Your task to perform on an android device: Save the Berlin Marriott Hotel on the Agoda app for my Berlin trip.
Image 0: 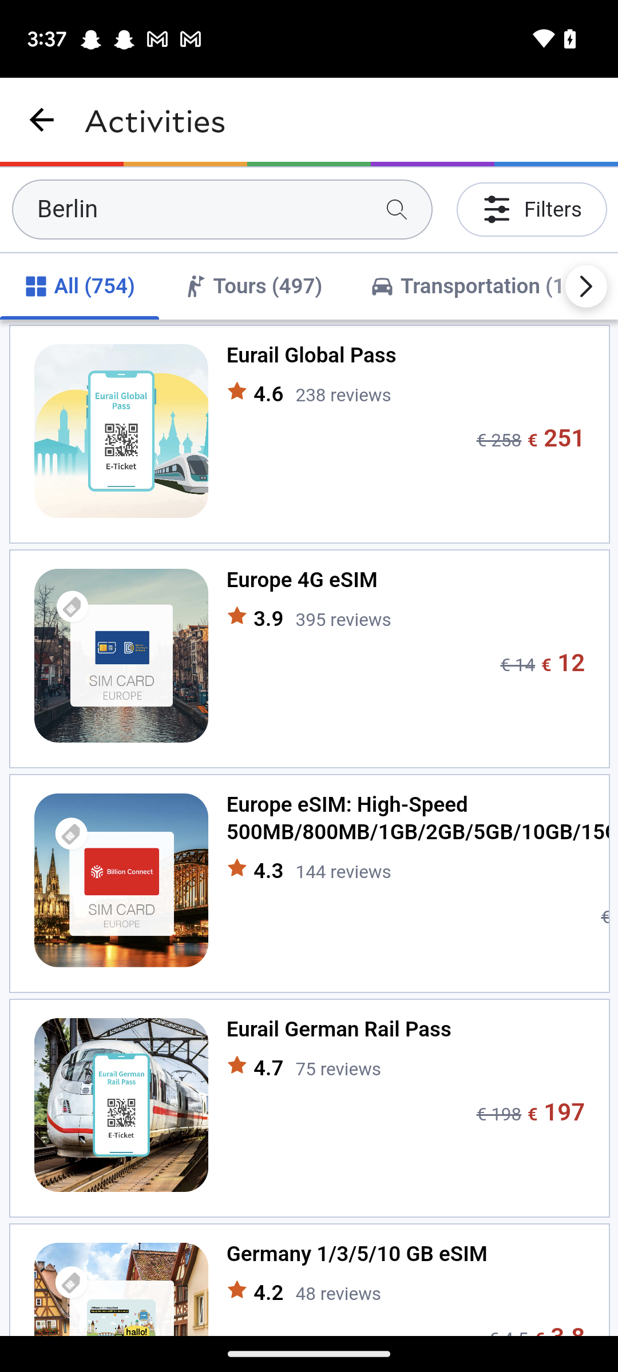
Go back to the home screen of the app.
Step 0: press back button
Image 1: 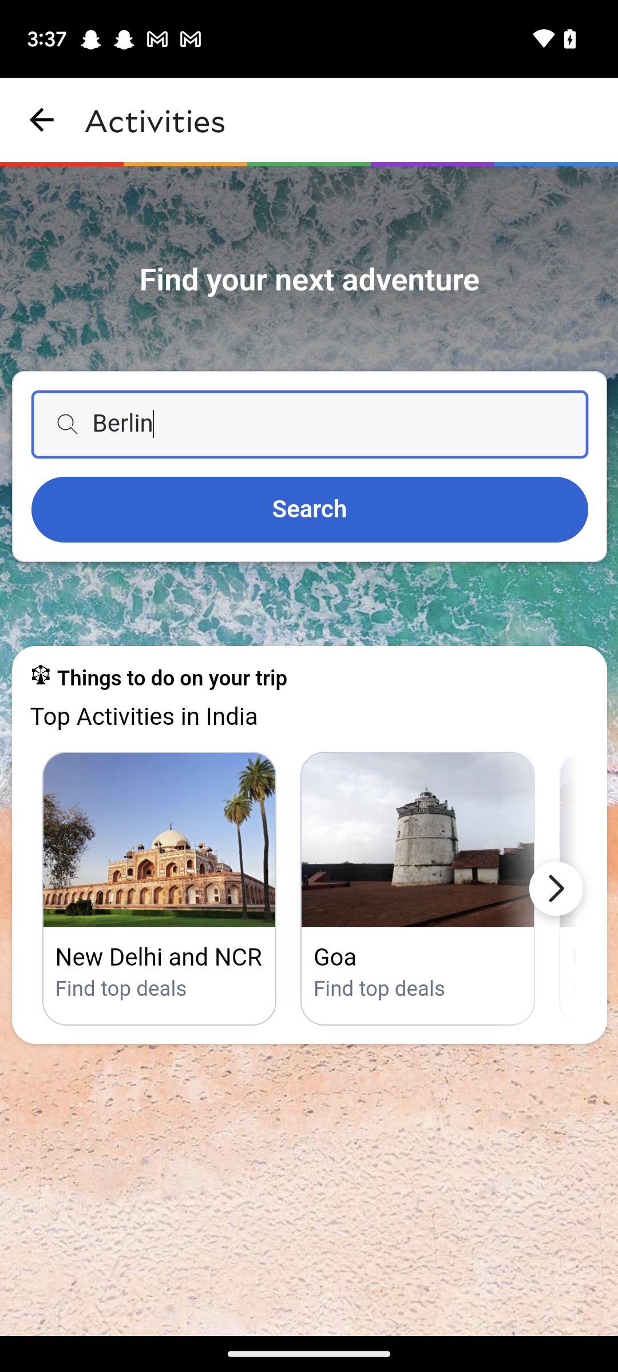
Go back to the home screen of the app.
Step 1: press back button
Image 2: 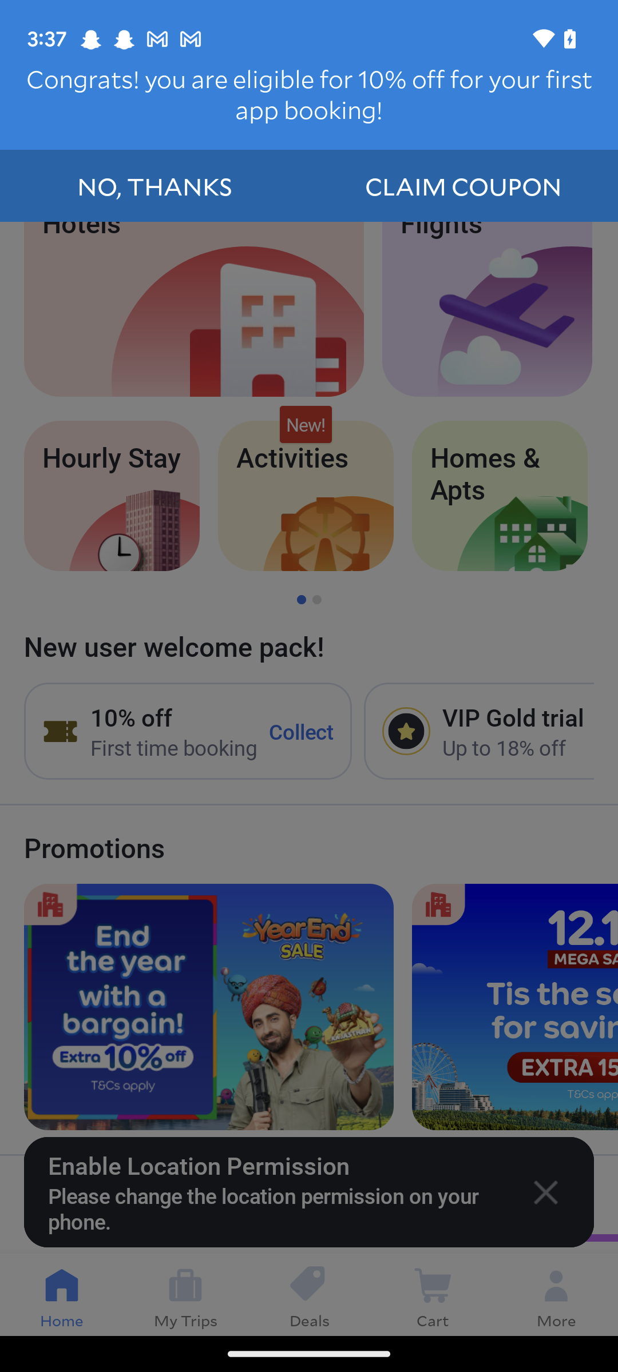
Go back to the home screen of the app.
Step 2: wait
Image 3: 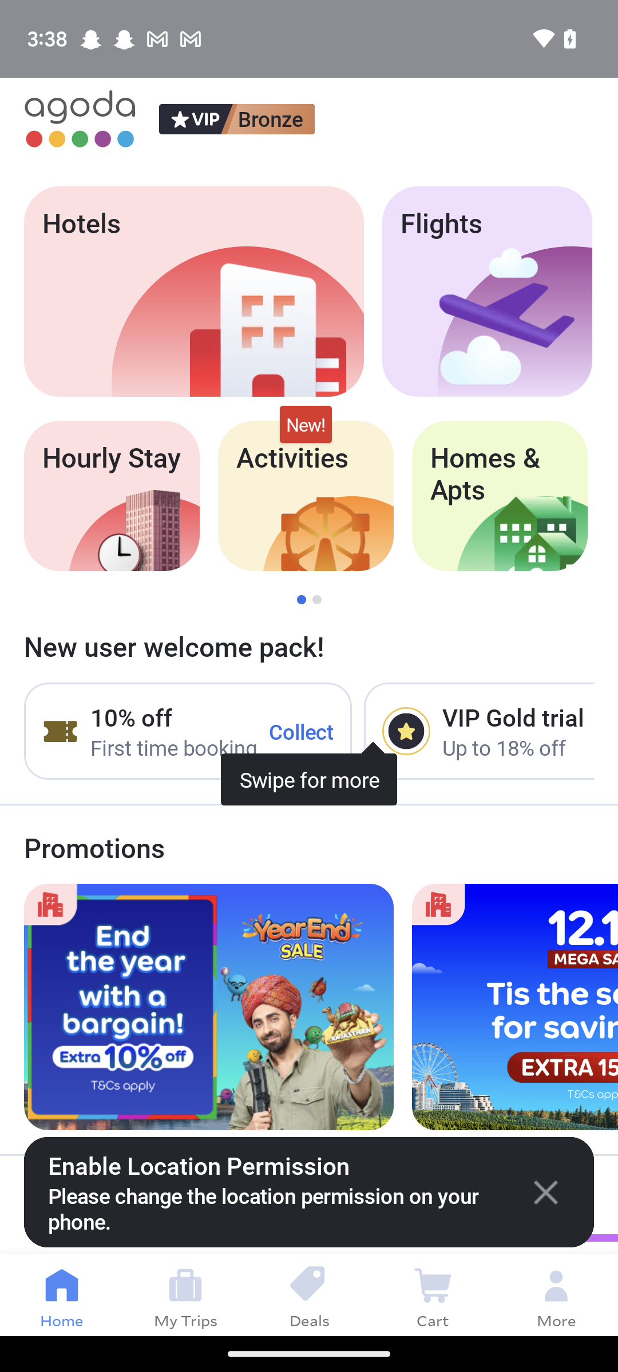
Click on the Hotels icon at the top of the screen.
Step 3: click (193, 292)
Image 4: 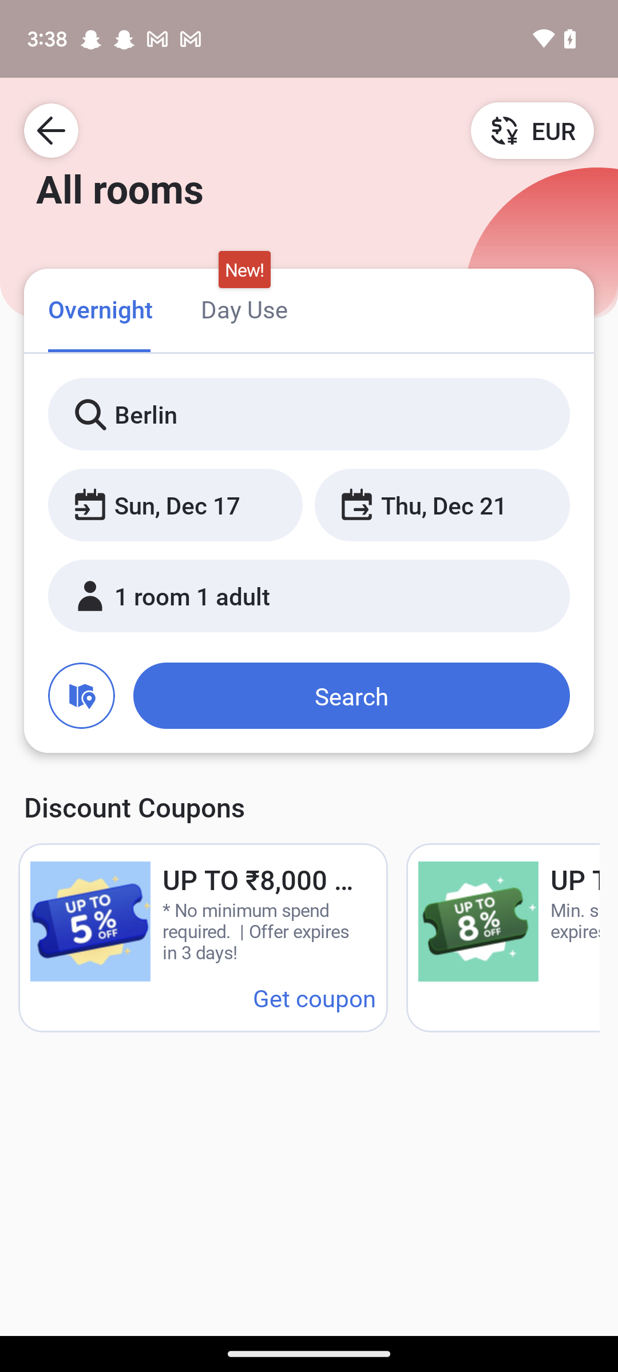
Click on the search tab.
Step 4: click (351, 696)
Image 5: 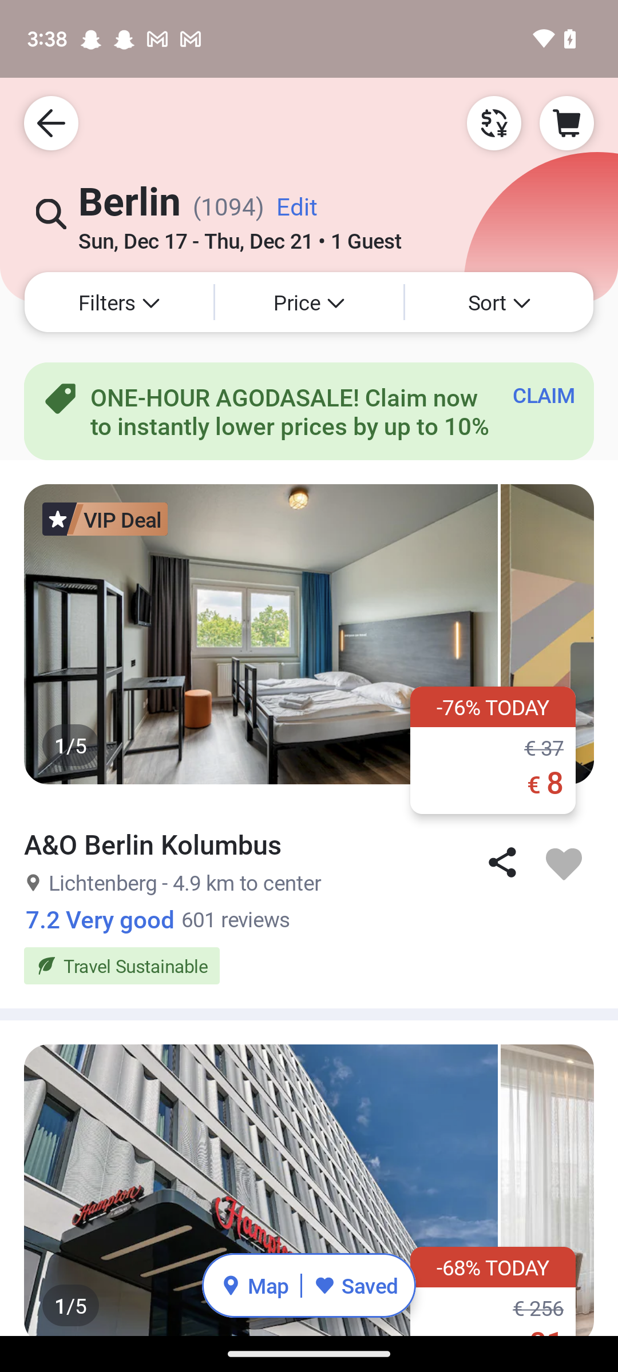
Scroll up on the screen until you find the Berlin Marriott Hotel.
Step 5: scroll down
Image 6: 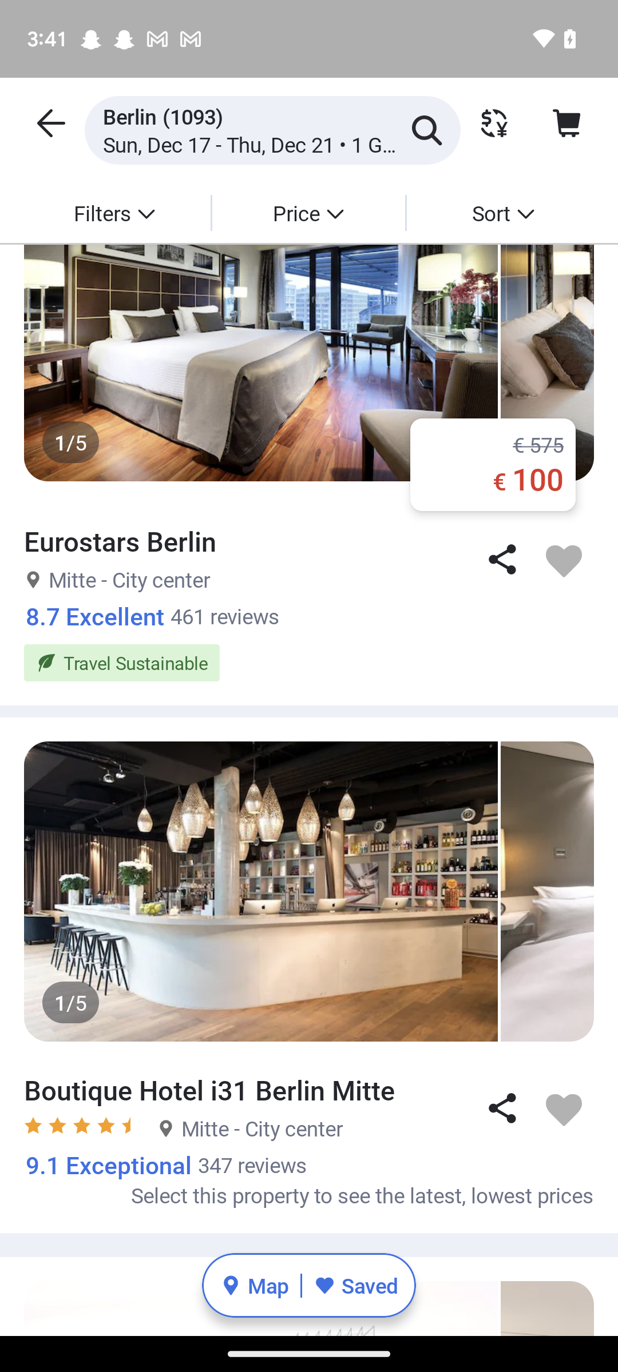
Scroll up on the screen until you find the Berlin Marriott Hotel.
Step 6: scroll down
Image 7: 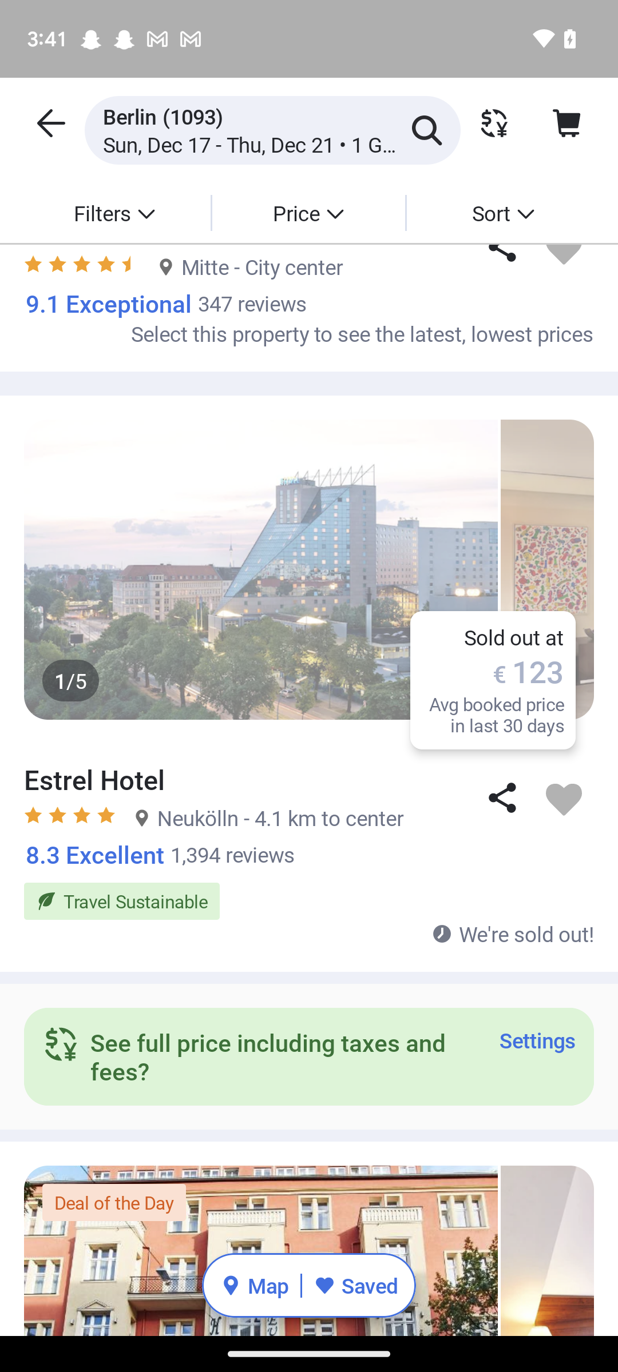
Scroll up on the screen until you find the Berlin Marriott Hotel.
Step 7: scroll down
Image 8: 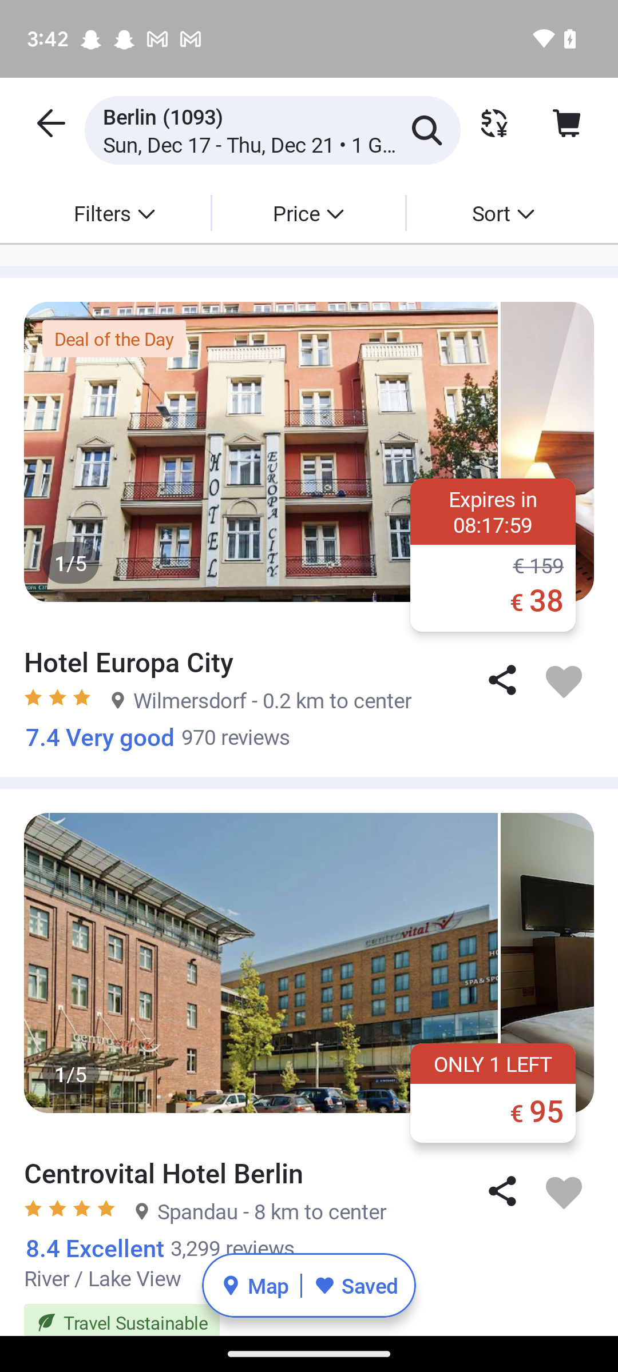
Scroll up on the screen until you find the Berlin Marriott Hotel.
Step 8: scroll down
Image 9: 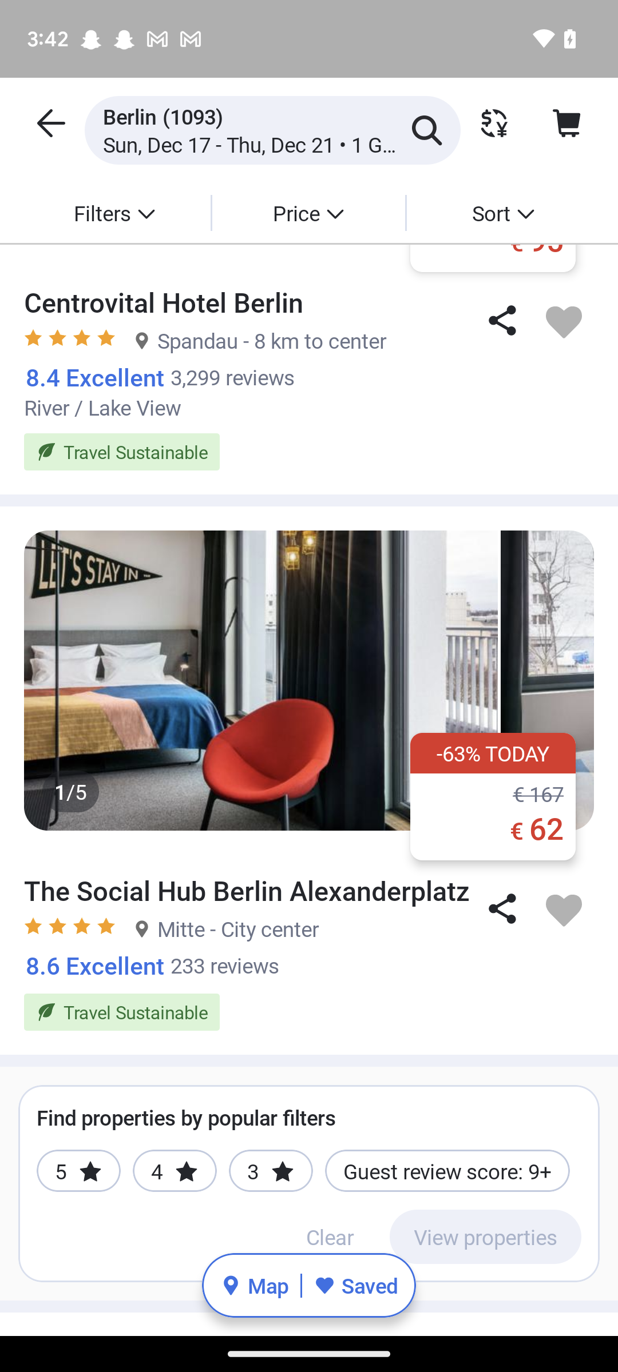
Scroll up on the screen until you find the Berlin Marriott Hotel.
Step 9: scroll down
Image 10: 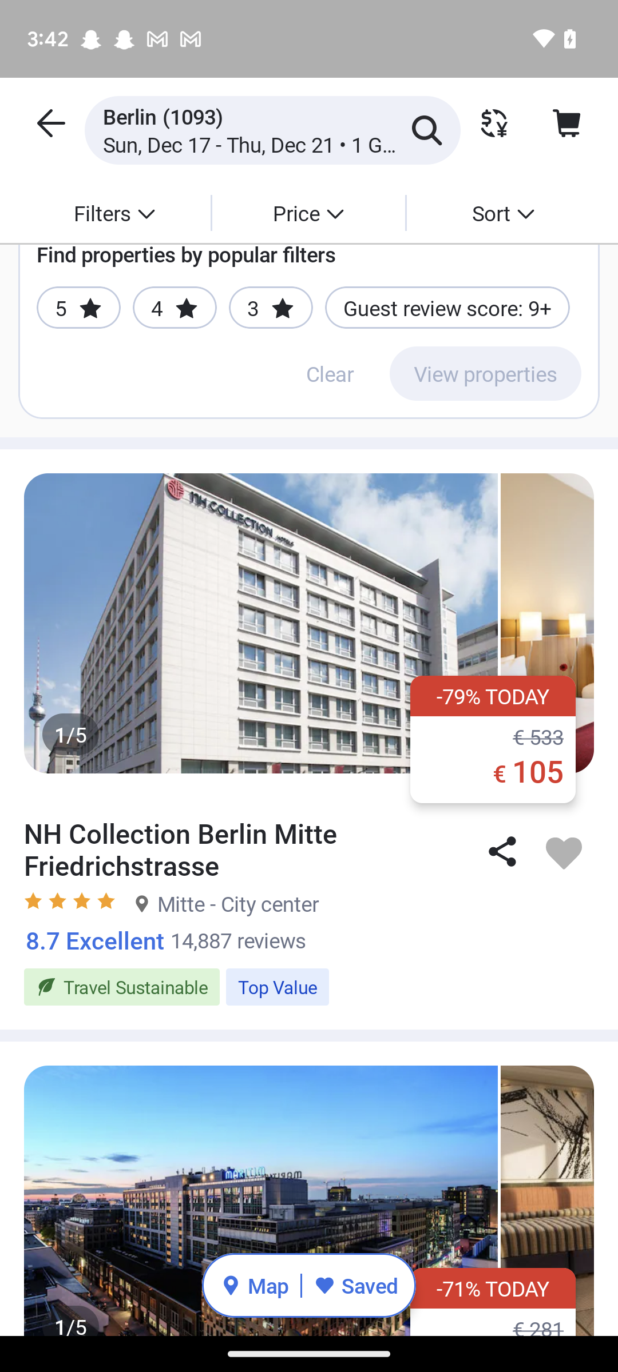
Scroll up on the screen until you find the Berlin Marriott Hotel.
Step 10: scroll down
Image 12: 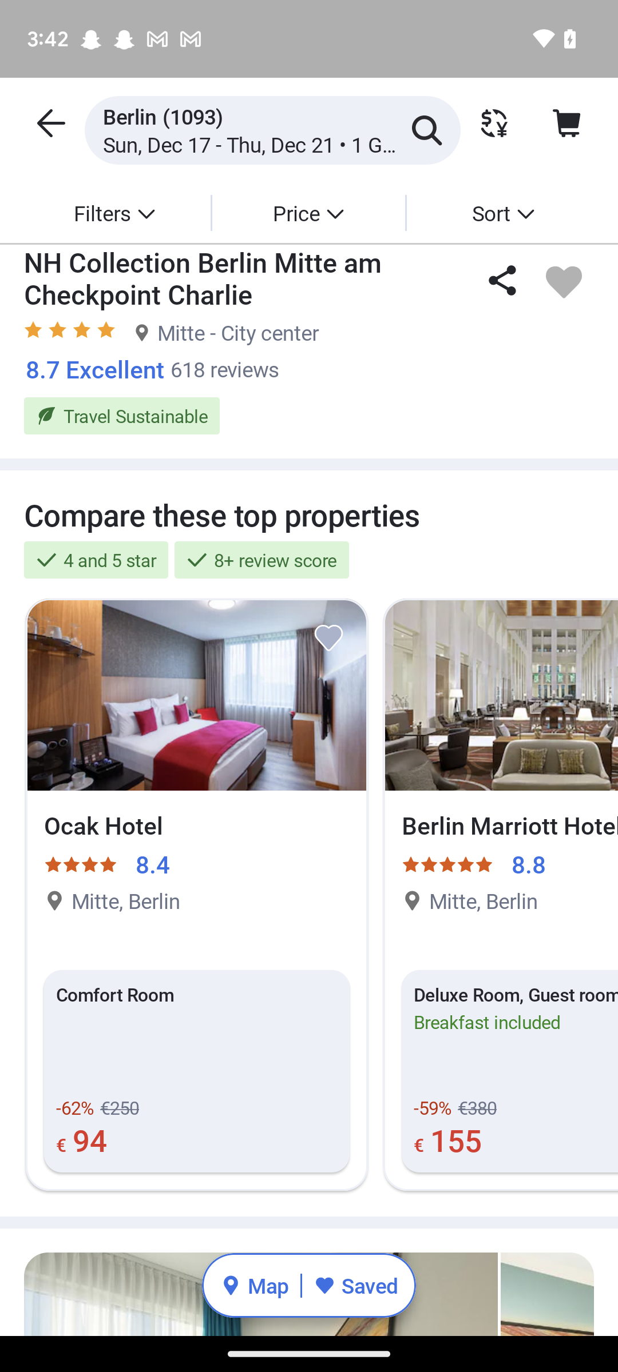
Click on the Berlin Marriott Hotel.
Step 12: click (455, 895)
Image 13: 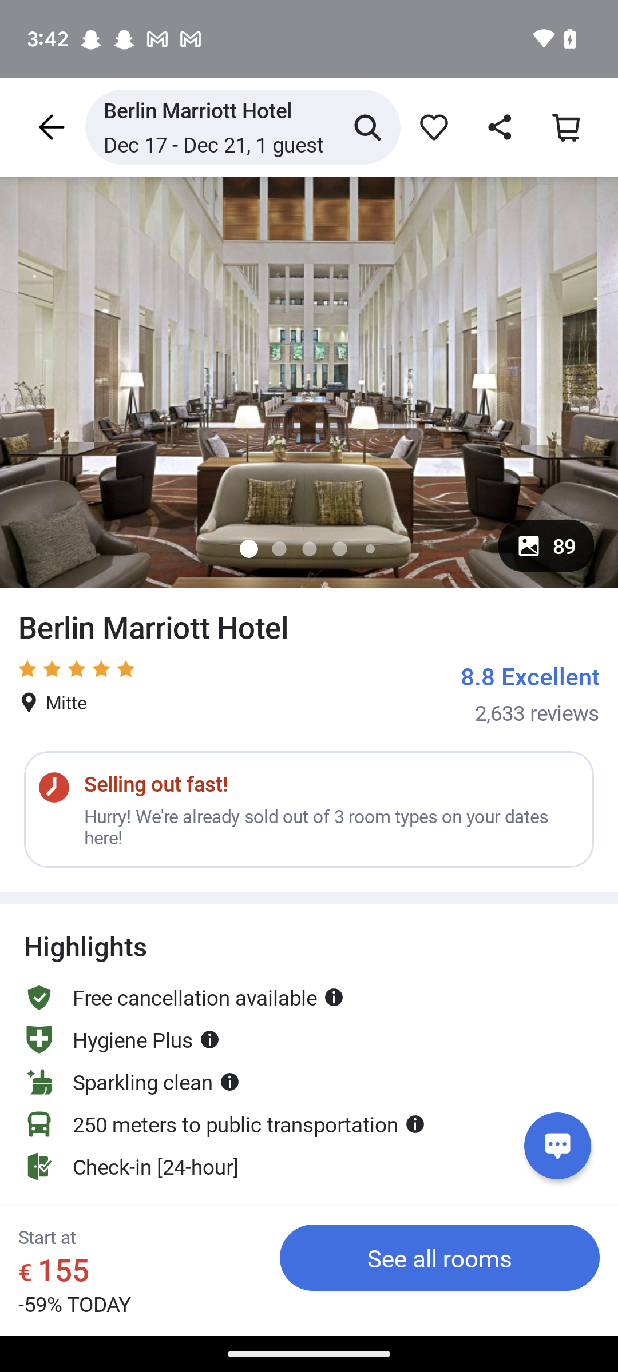
Click on the heart icon at the top of the screen.
Step 13: click (431, 127)